Your task to perform on an android device: In the Hopper app, Search for the Holiday Express in Bengaluru. From September 1, 2023, to September 10, 2023, and reserve the Standard room.
Image 0: 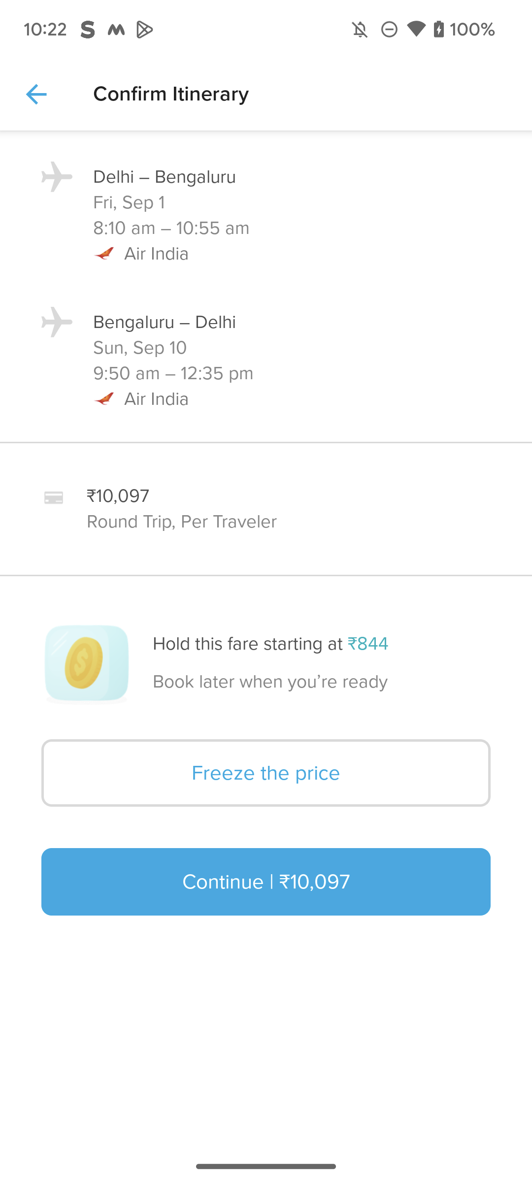
Go back to the previous screen.
Step 0: press back button
Image 1: 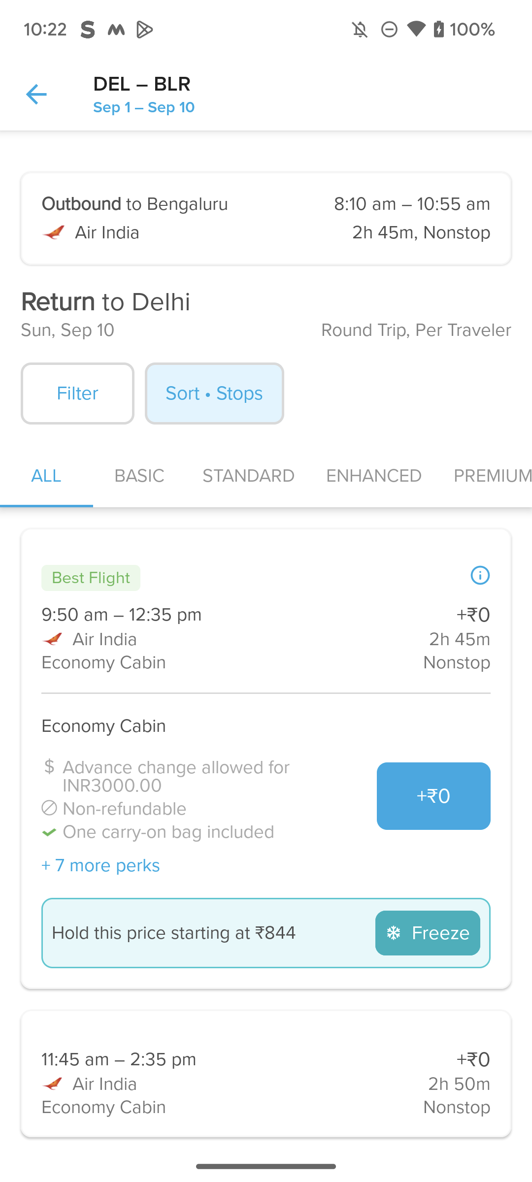
Go back to the previous screen.
Step 1: press back button
Image 3: 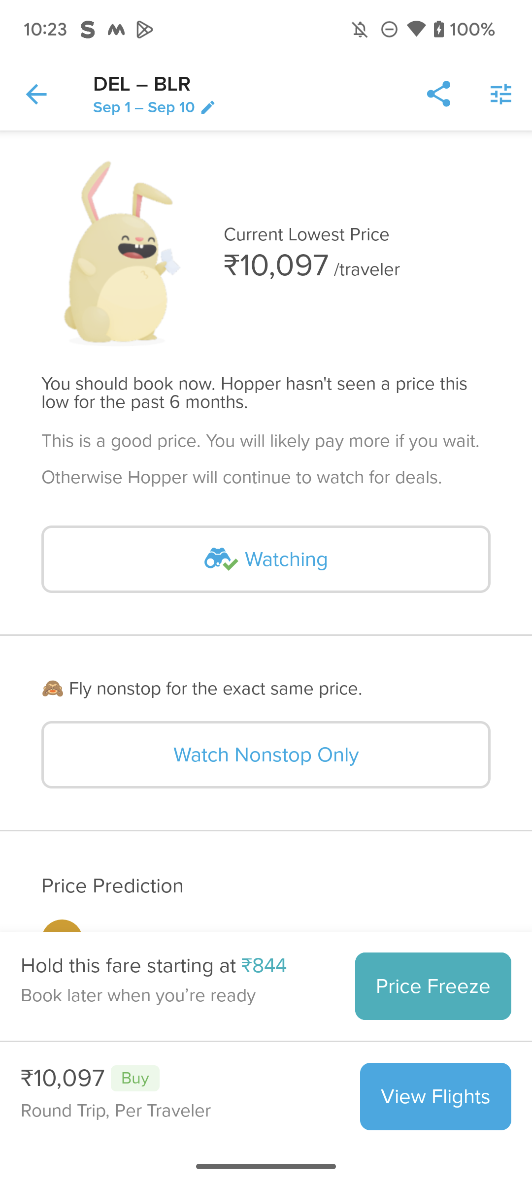
Go back to the previous screen.
Step 3: press back button
Image 4: 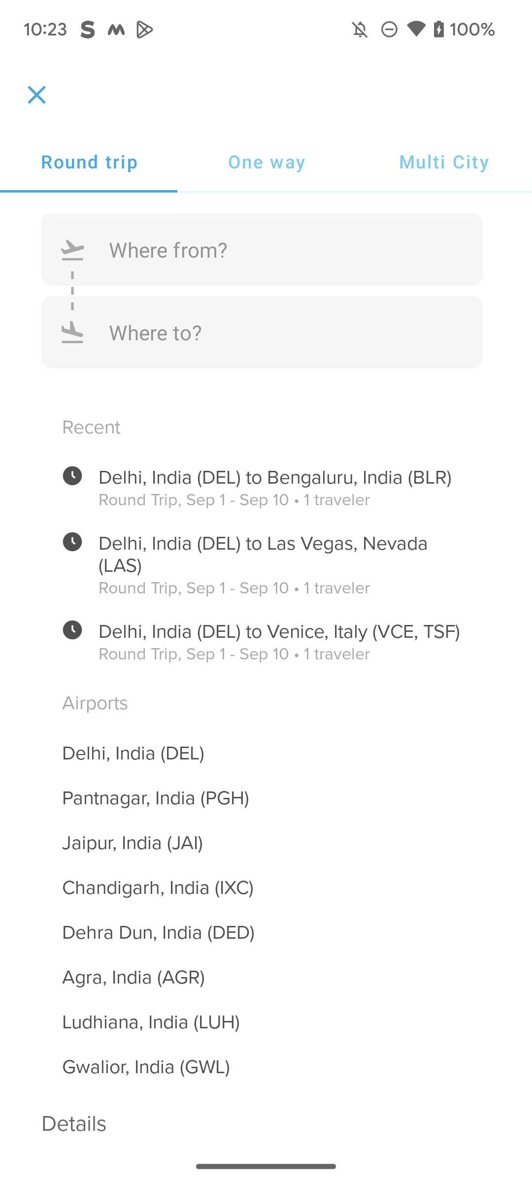
Click on the Cross icon at the top-left of the screen.
Step 4: click (36, 95)
Image 5: 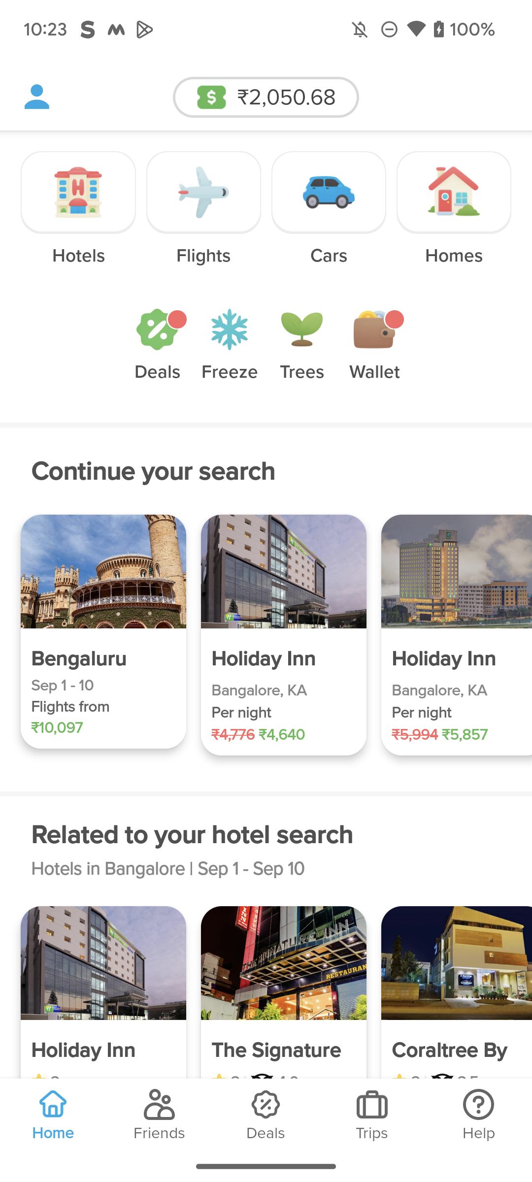
Click on the Hotels icon at the top of the screen.
Step 5: click (85, 195)
Image 6: 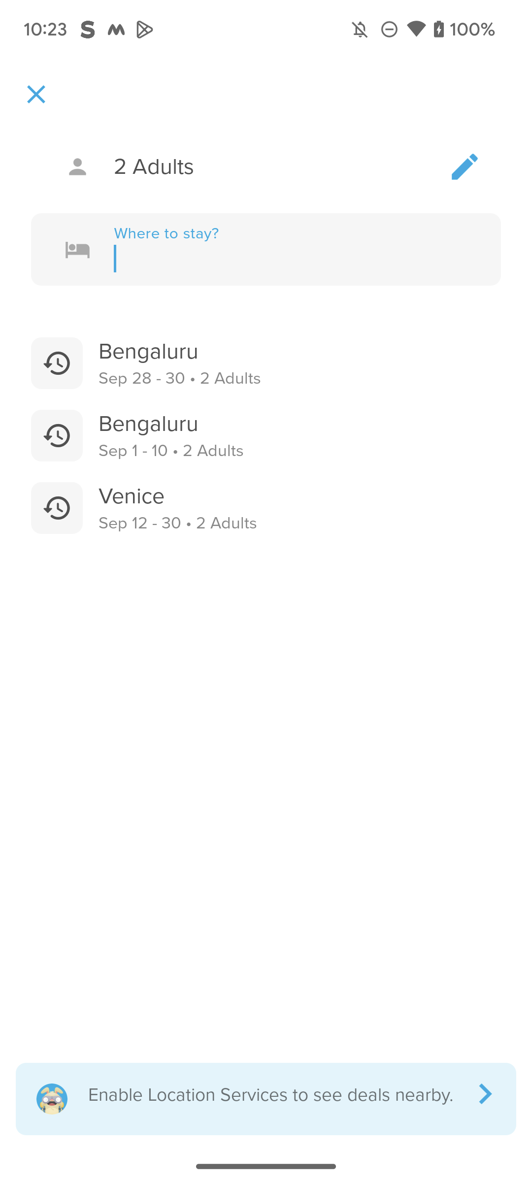
Click on the Where to Stay search bar.
Step 6: click (287, 249)
Image 7: 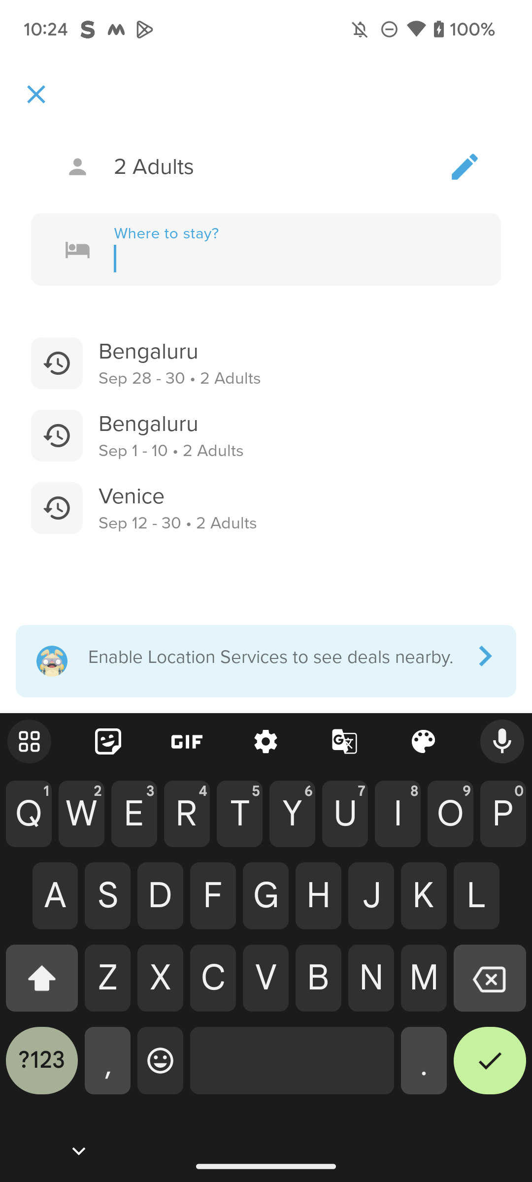
Type "Bengaluru" in the Where to Stay search bar.
Step 7: type "Bengaluru"
Image 8: 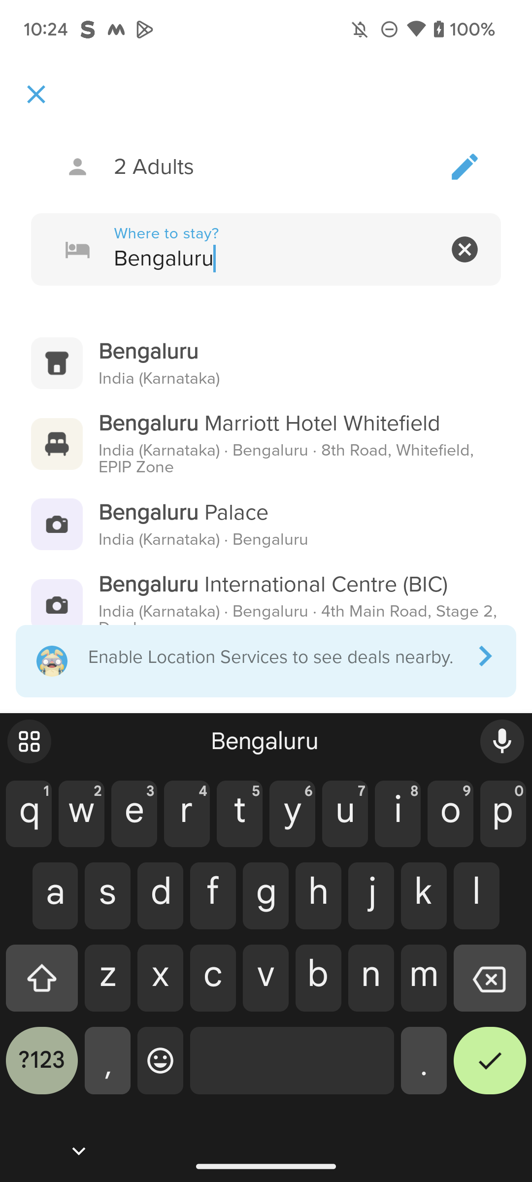
Click on the First Bengaluru suggestion.
Step 8: click (149, 366)
Image 9: 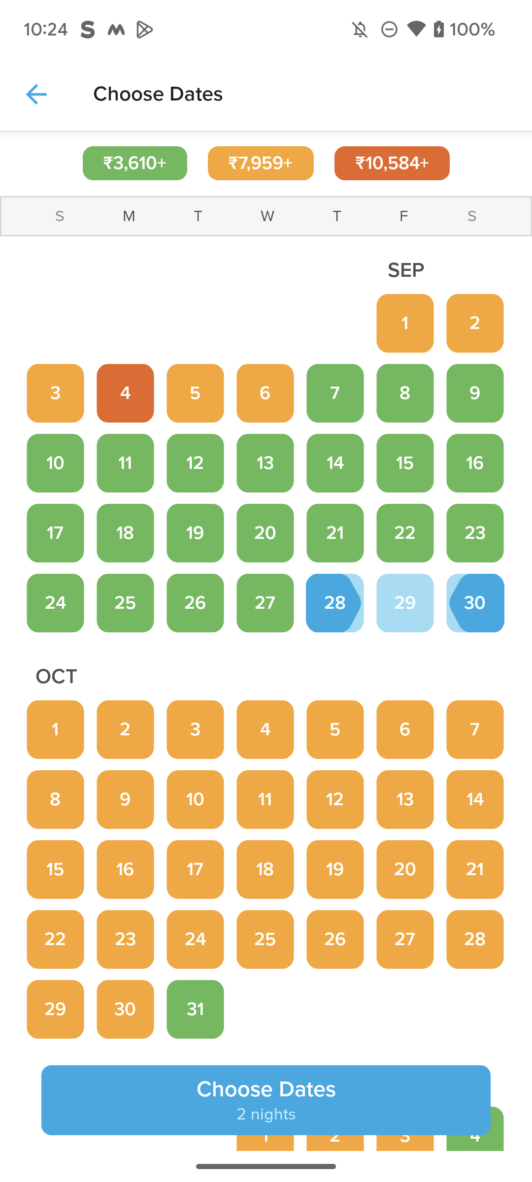
Click on the Check-in date of September 1, 2023.
Step 9: click (266, 439)
Image 12: 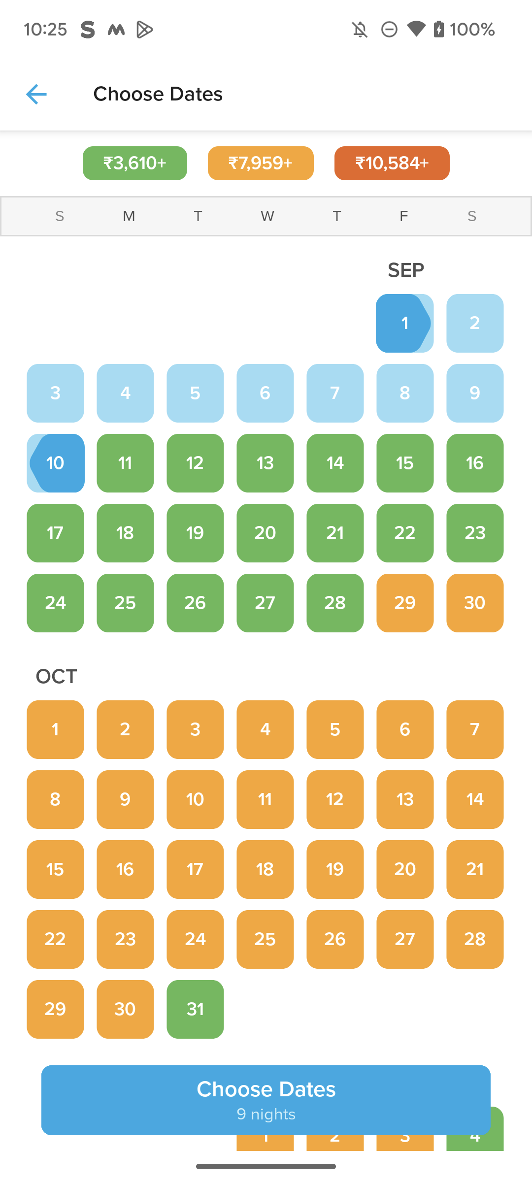
Click on the Choose dates button at the bottom of the screen.
Step 12: click (266, 1089)
Image 13: 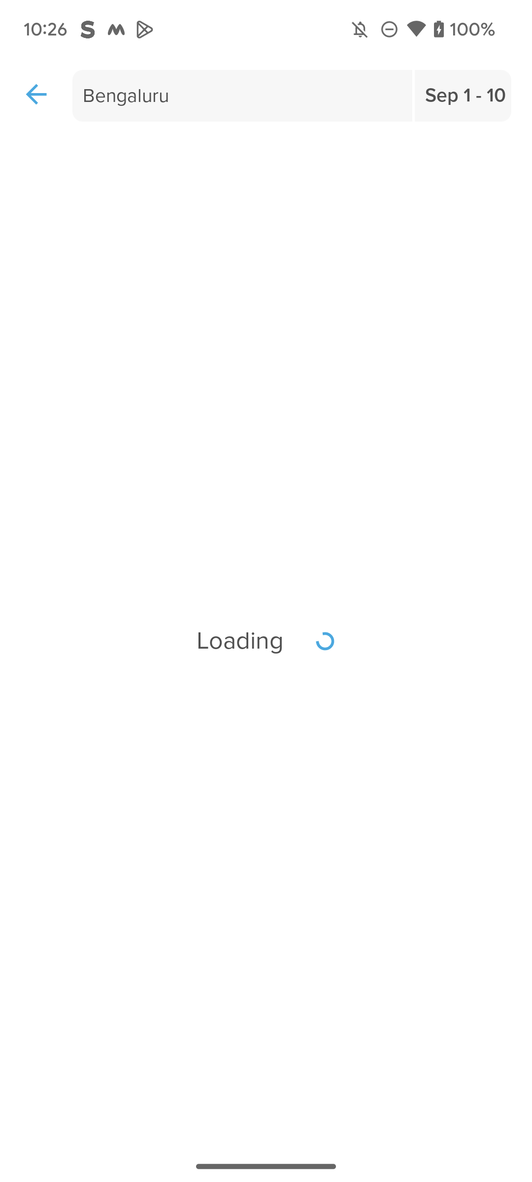
Click on the Choose dates button at the bottom of the screen.
Step 13: wait
Image 14: 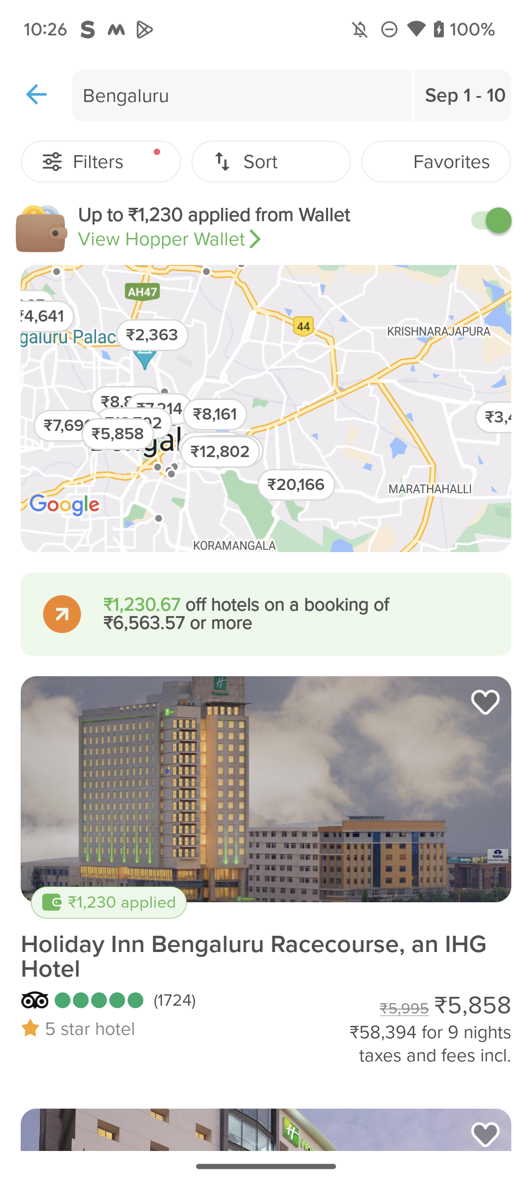
Scroll down to view the Holiday Inn Express hotel.
Step 14: scroll down
Image 15: 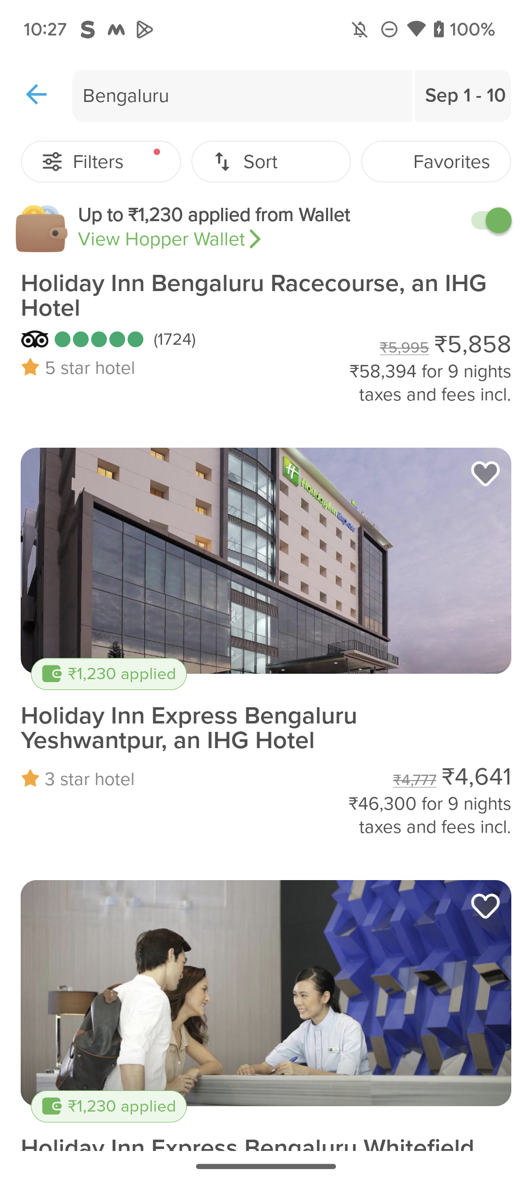
Click on the Holiday Inn Express hotel.
Step 15: click (241, 611)
Image 16: 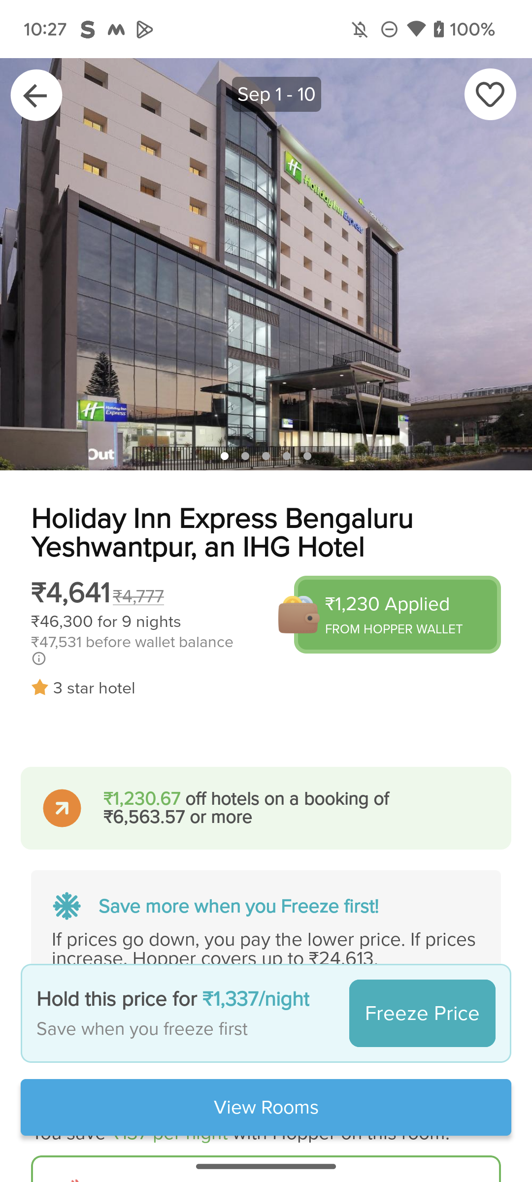
Click on the View Rooms button at the bottom of the screen.
Step 16: click (266, 1133)
Image 17: 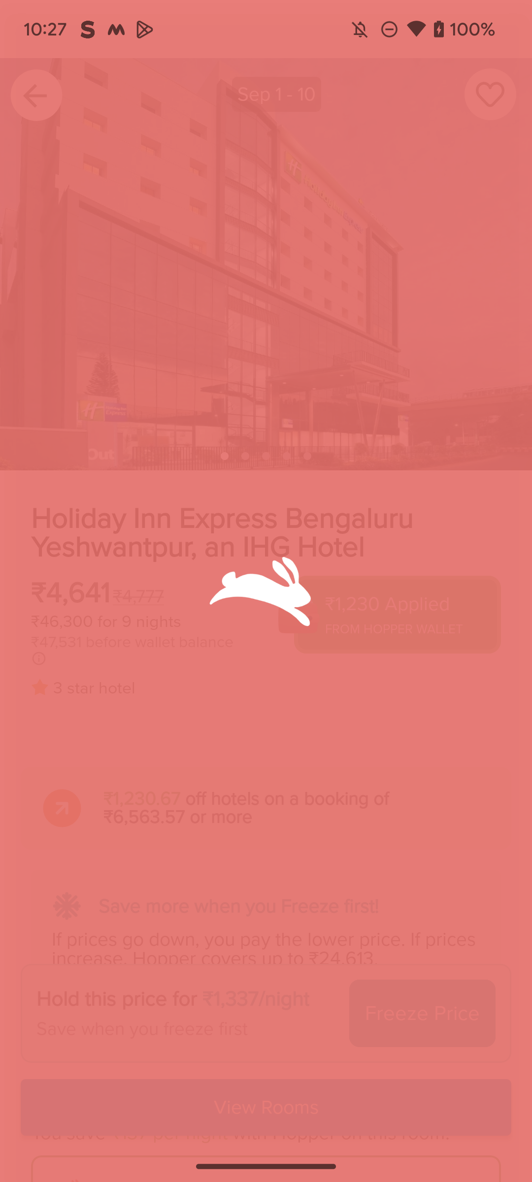
Click on the View Rooms button at the bottom of the screen.
Step 17: wait
Image 18: 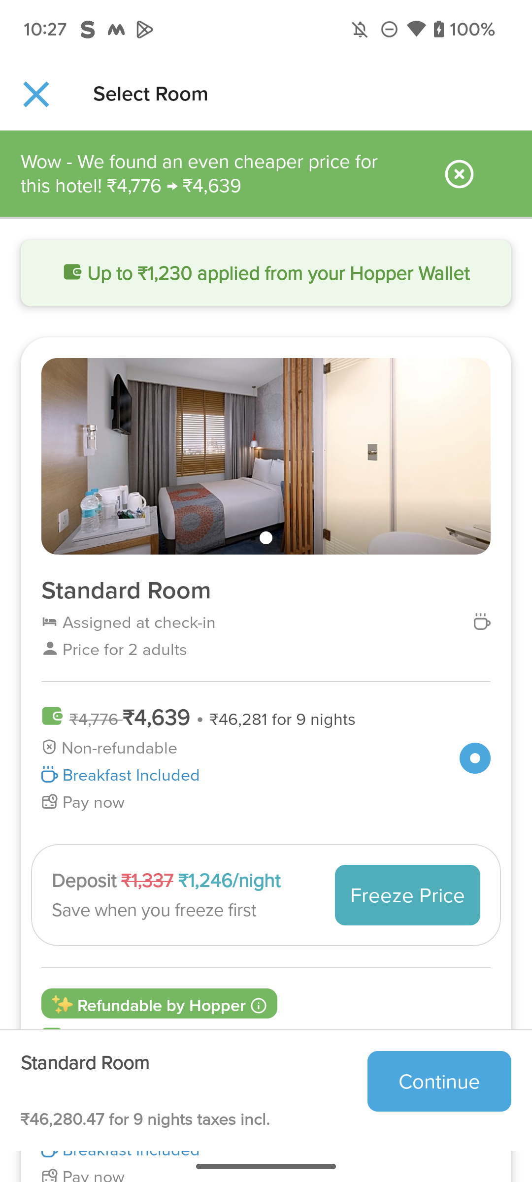
Click on the Freeze Price to select the standard room.
Step 18: click (407, 895)
Image 19: 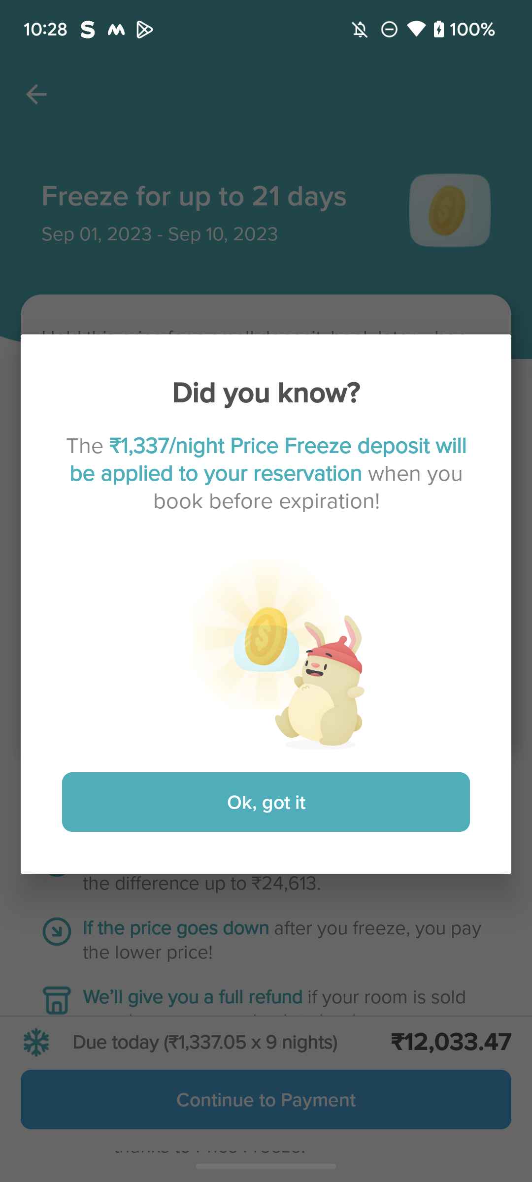
Click on the Freeze Price to select the standard room.
Step 19: wait